Your task to perform on an android device: I'm performing an abdominal workout and crunches for 10 minutes, thus I'd like to set a timer for 10 minutes. 
Image 0: 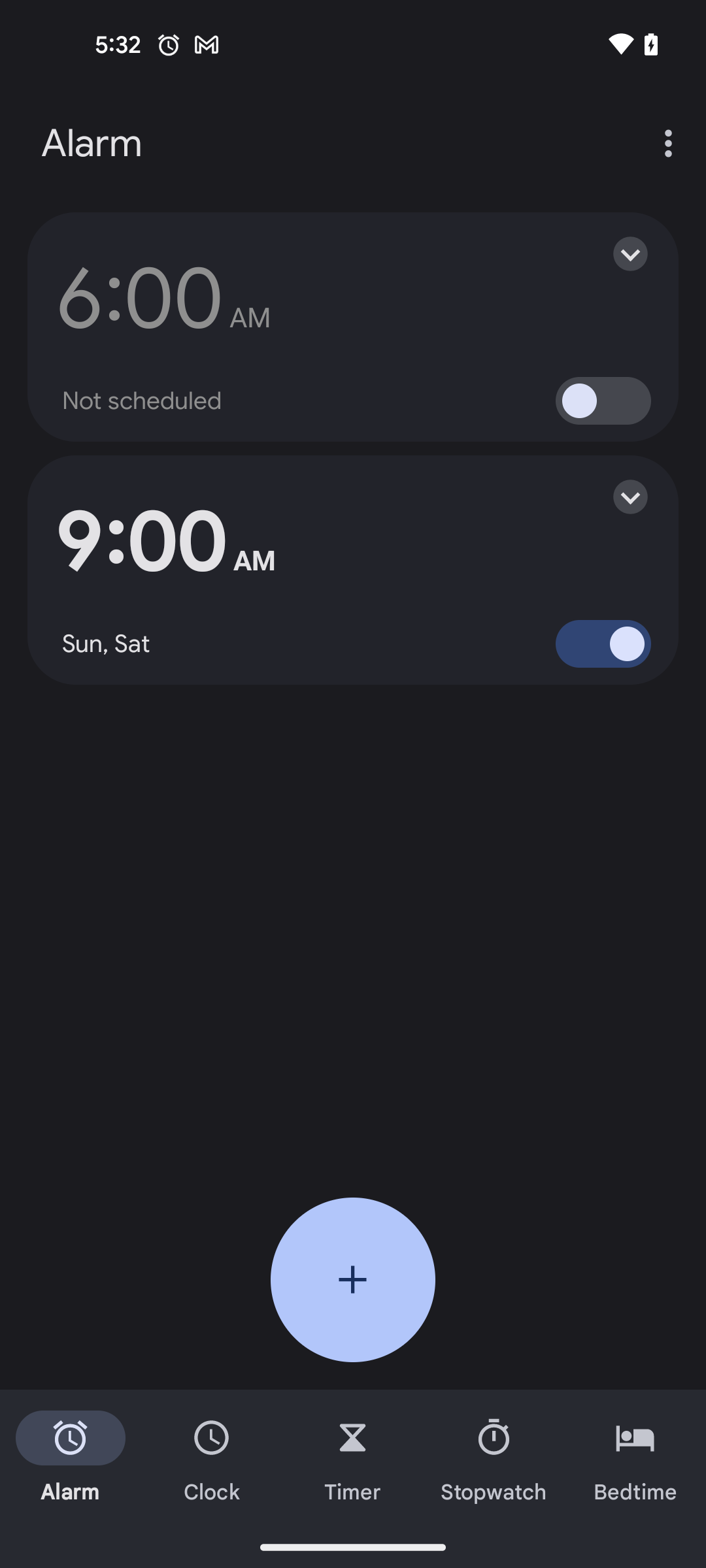
click on the Timer tab at the bottom of the screen
Step 0: click (353, 1458)
Image 2: 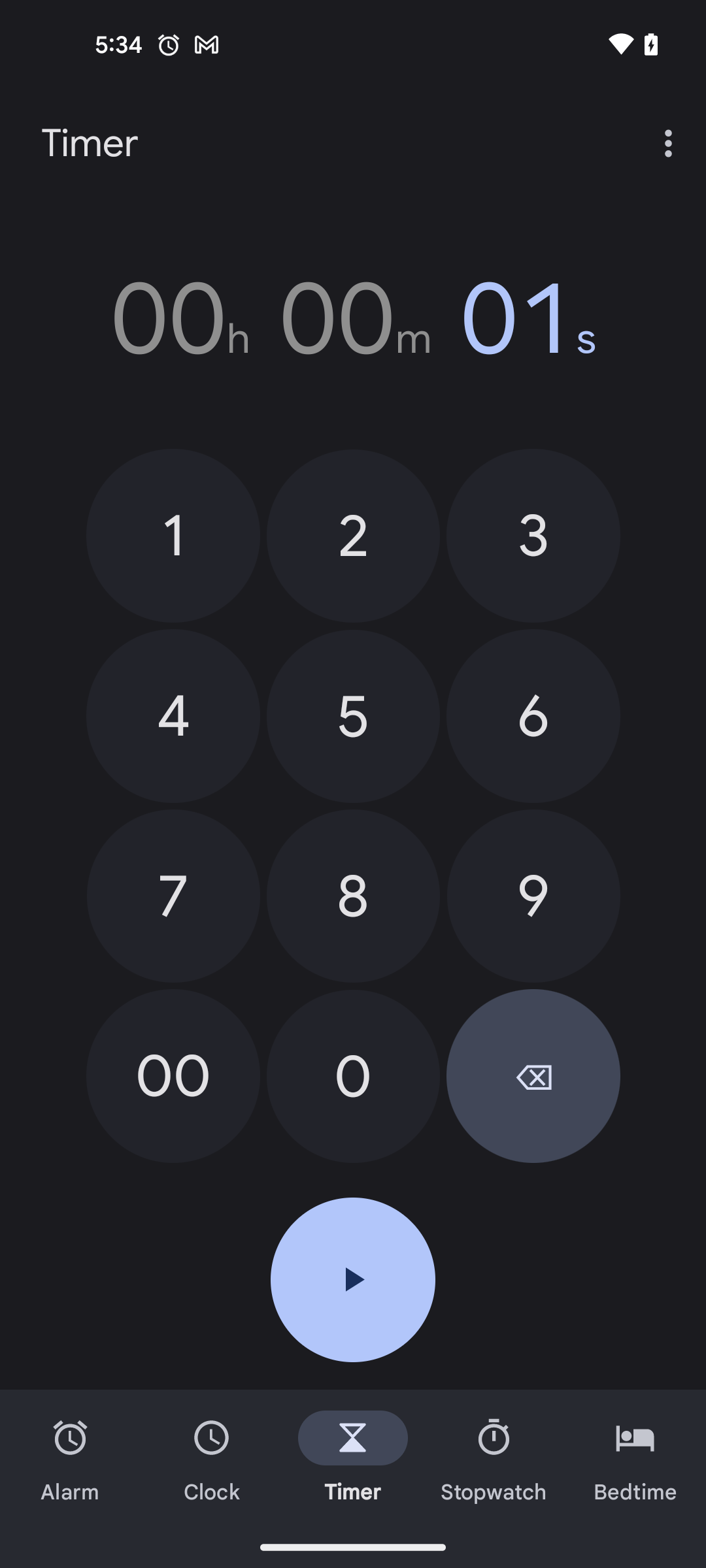
select the 10 minutes
Step 2: click (357, 1089)
Image 3: 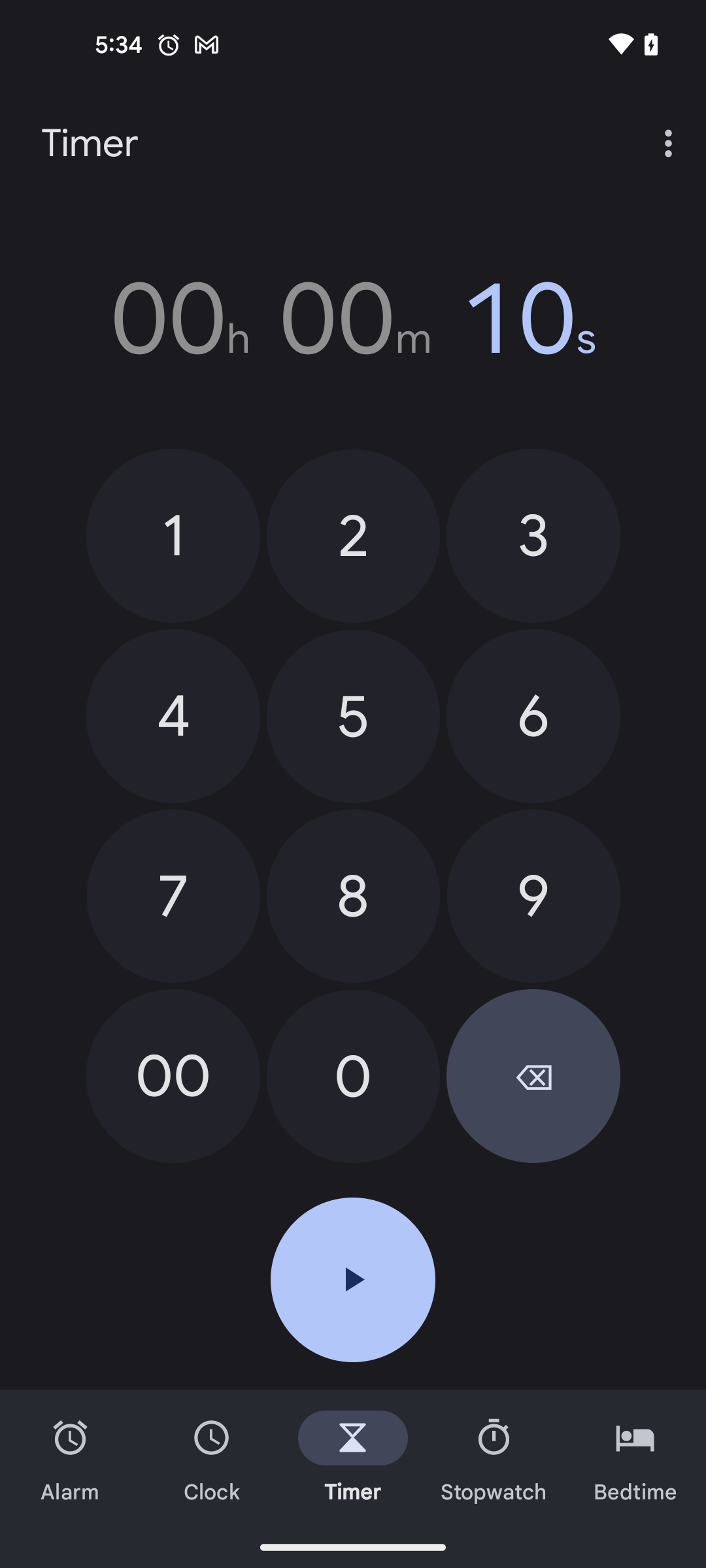
select the 10 minutes
Step 3: click (173, 1076)
Image 4: 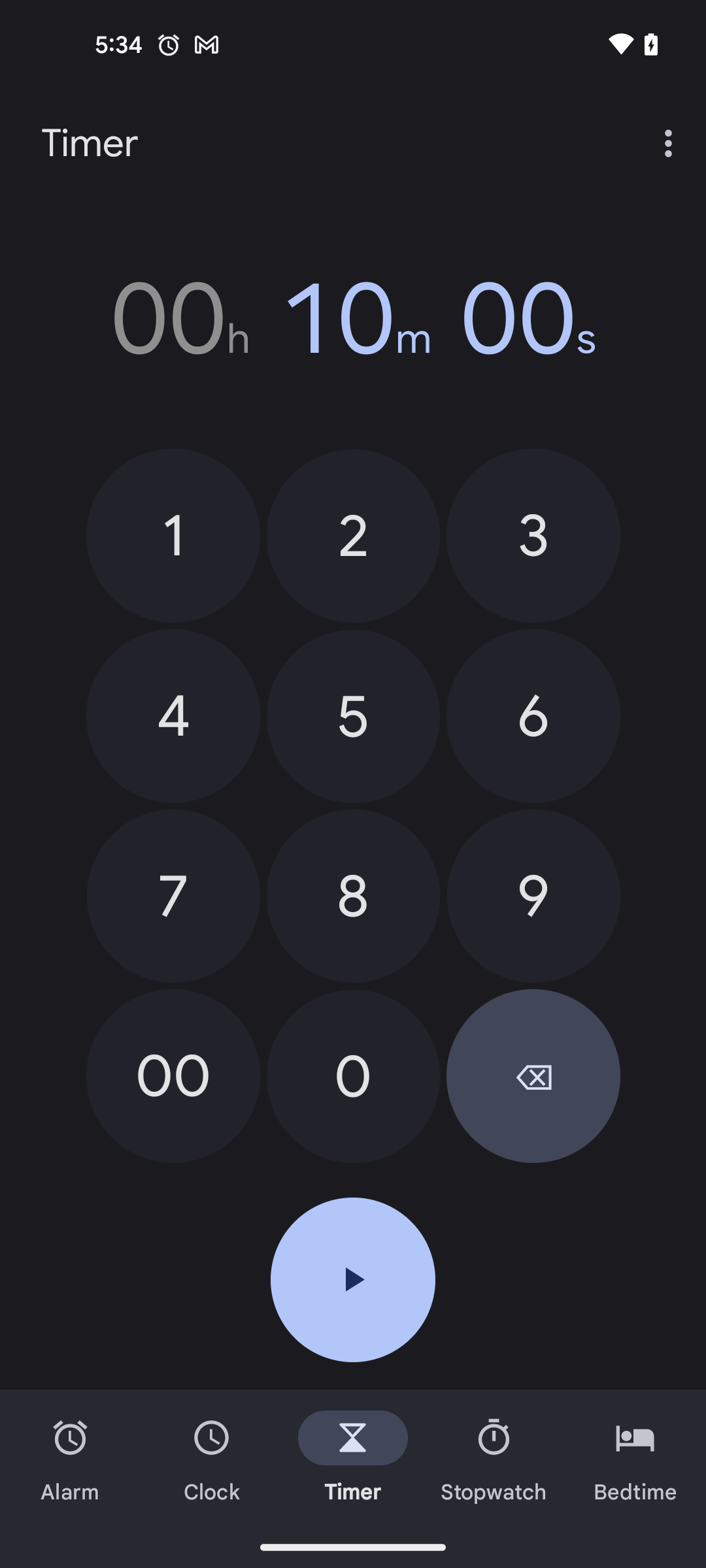
click on the start button to start timer
Step 4: click (353, 1279)